Your task to perform on an android device: open the Evening meditation playlist
Image 1: 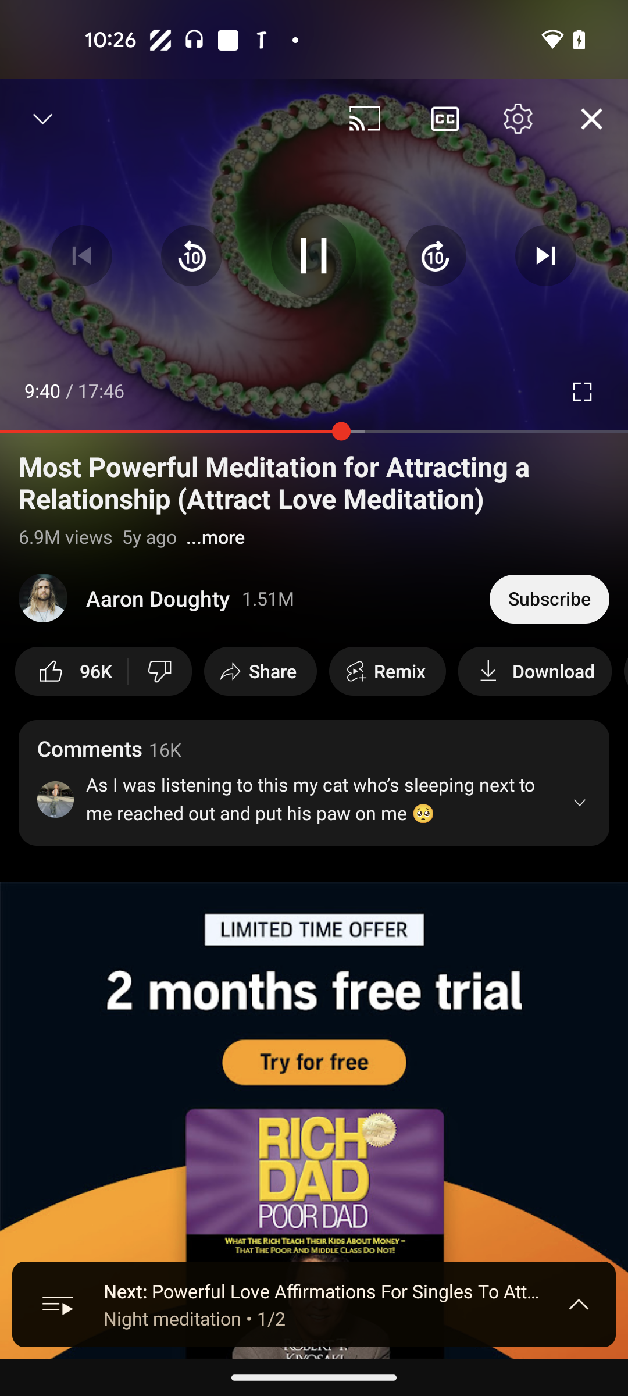
Go back to previous page 
Step 1: press back button
Image 2: 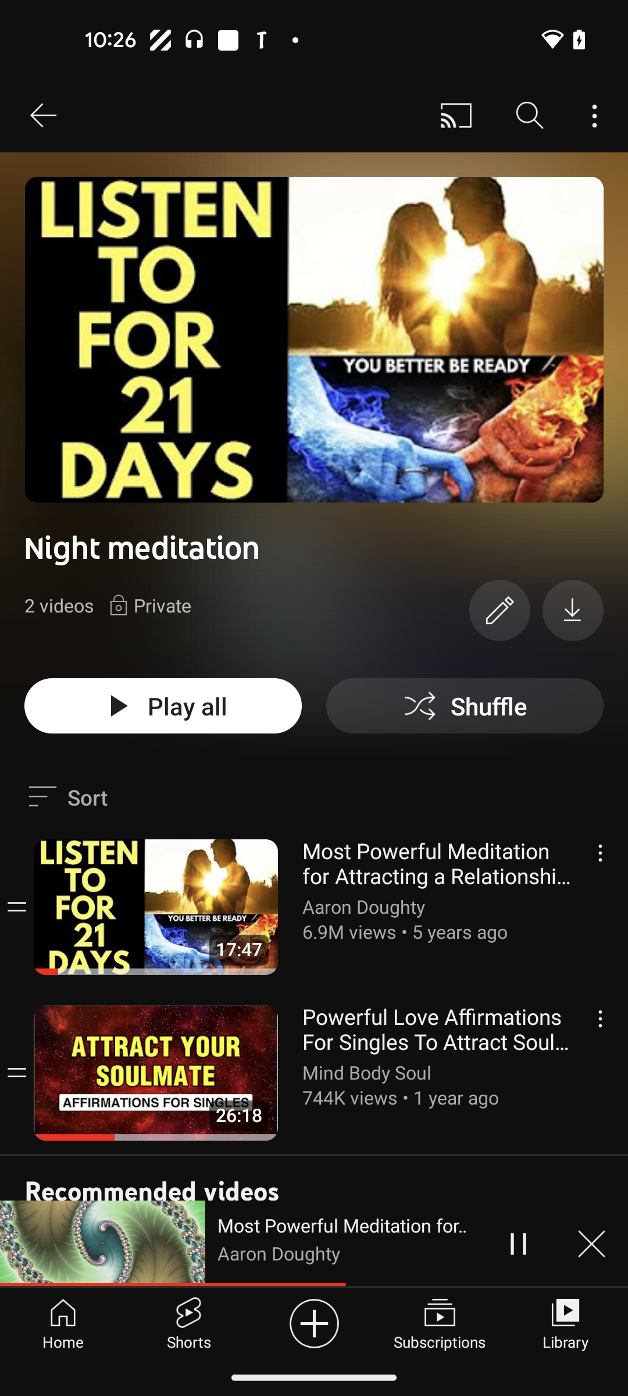
Close the minimize video
Step 2: click (591, 1243)
Image 5: 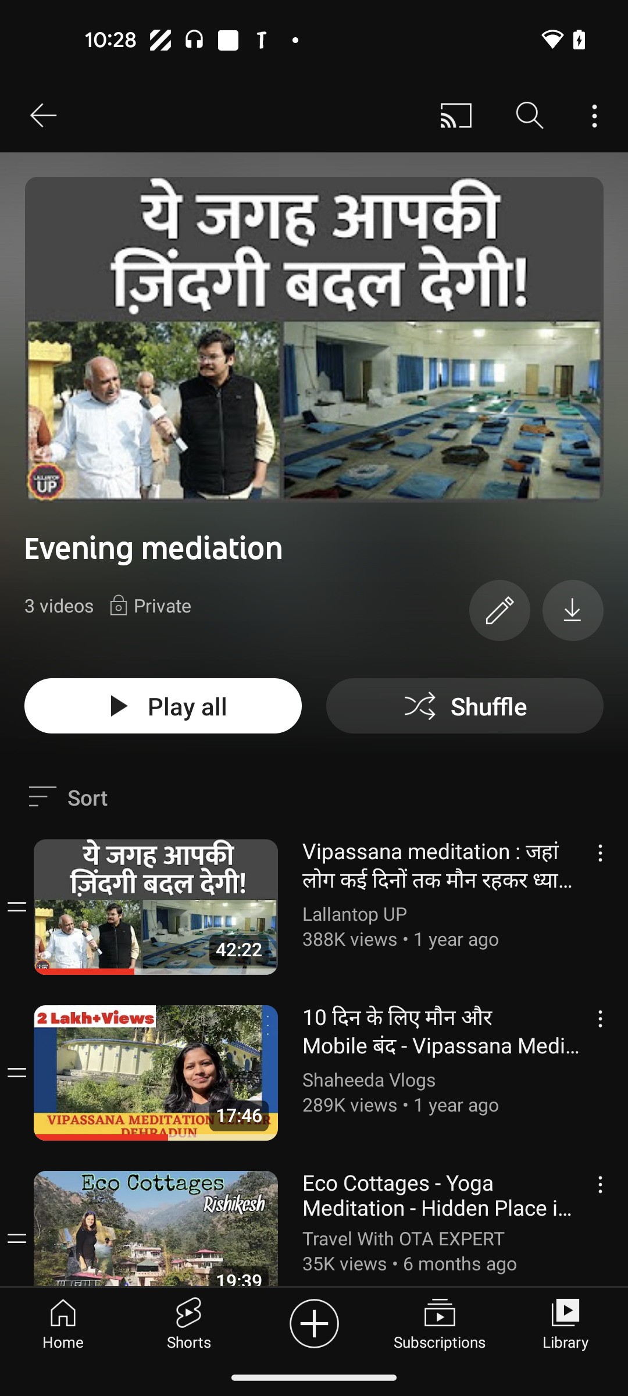
Click on the vipassana meditation video
Step 5: click (155, 907)
Image 6: 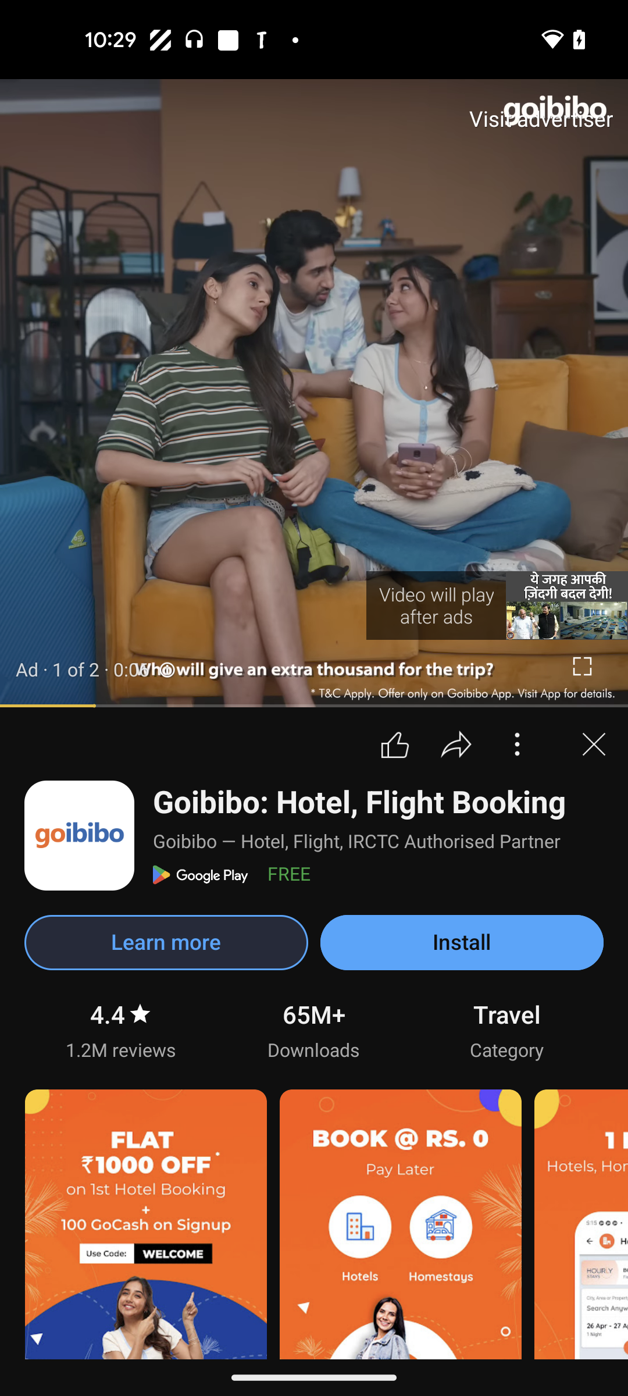
Click on the vipassana meditation video
Step 6: wait